Your task to perform on an android device: I'm going to participate in cycle racing held in our city, but I don't have a bicycle helmet, and without a helmet, there is no entry in the race, so search for the bicycle helmet for me in the Decathlon app.
Image 0: 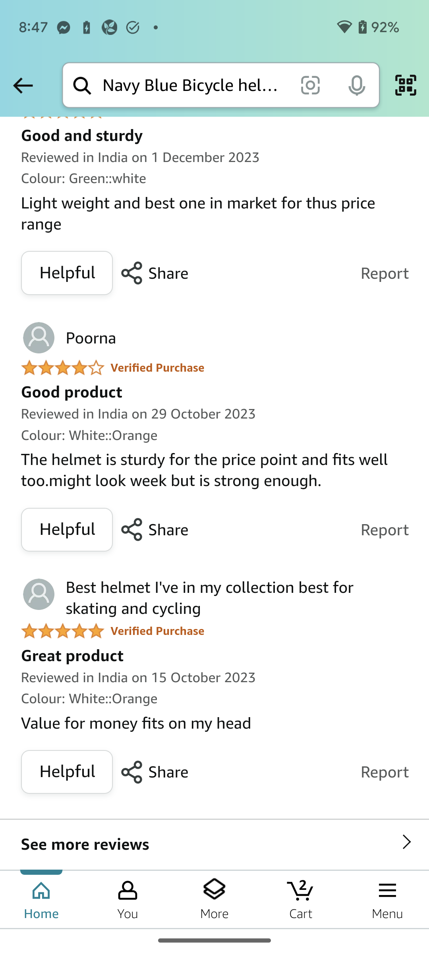
Open the Decathlon app.
Step 0: open app "Decathlon"
Image 1: 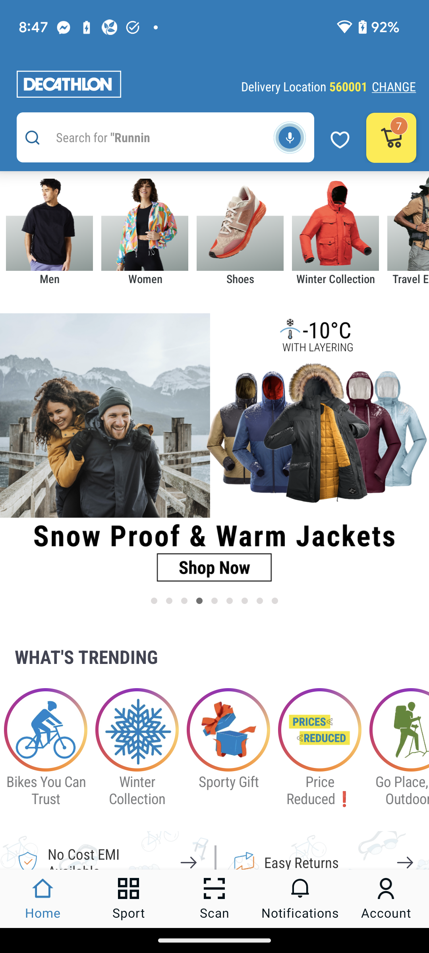
Click on the search bar at the top of the screen to search for the helmet.
Step 1: click (149, 137)
Image 2: 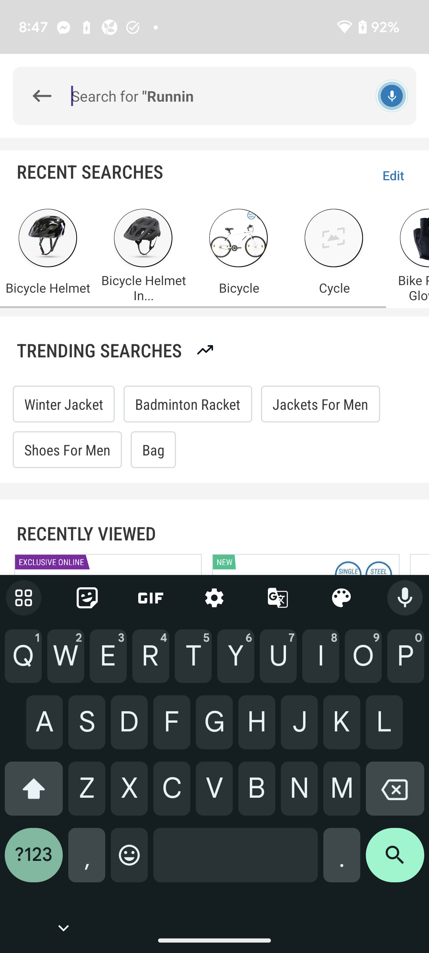
Type Bicycle Helmet in the search bar to search for the helmet.
Step 2: type "Bicycle Helmet"
Image 3: 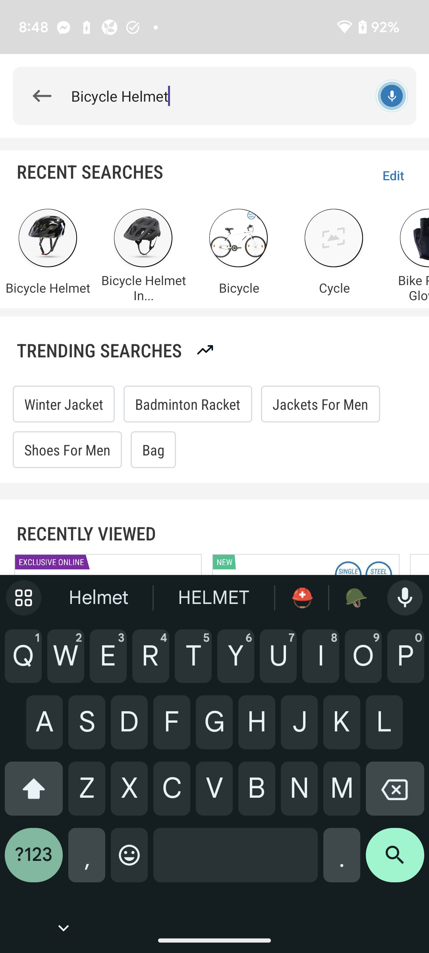
Click on the search icon at the bottom right corner of the screen to view the search result.
Step 3: click (395, 861)